Your task to perform on an android device: My wife Claire Blanc told me that she will wake up early in the morning and remind you for your office. Delete the alarm with the title of Office time.
Image 0: 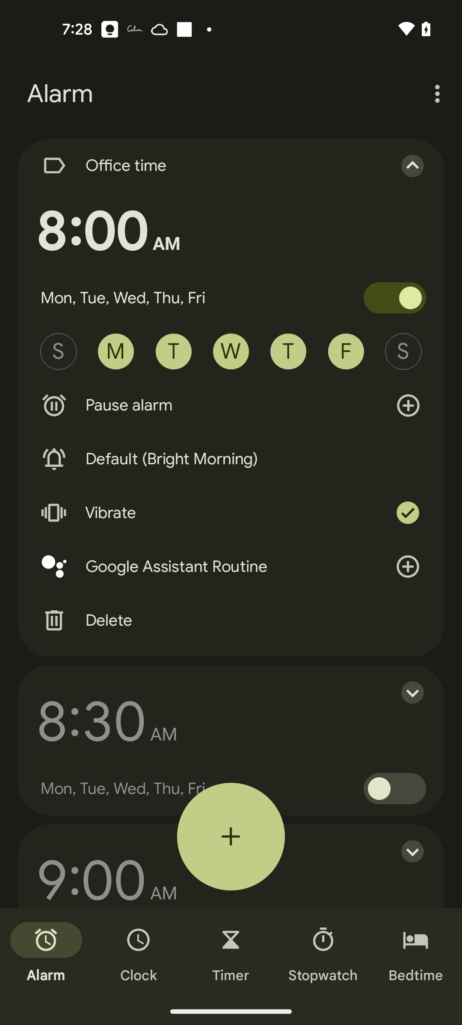
Click on the Delete icon at the 8 am alarm with the title of Office time
Step 0: click (93, 620)